Your task to perform on an android device: I want to make a Vimeo playlist called Yoga and add the most recent exercise video from the gallery.
Image 0: 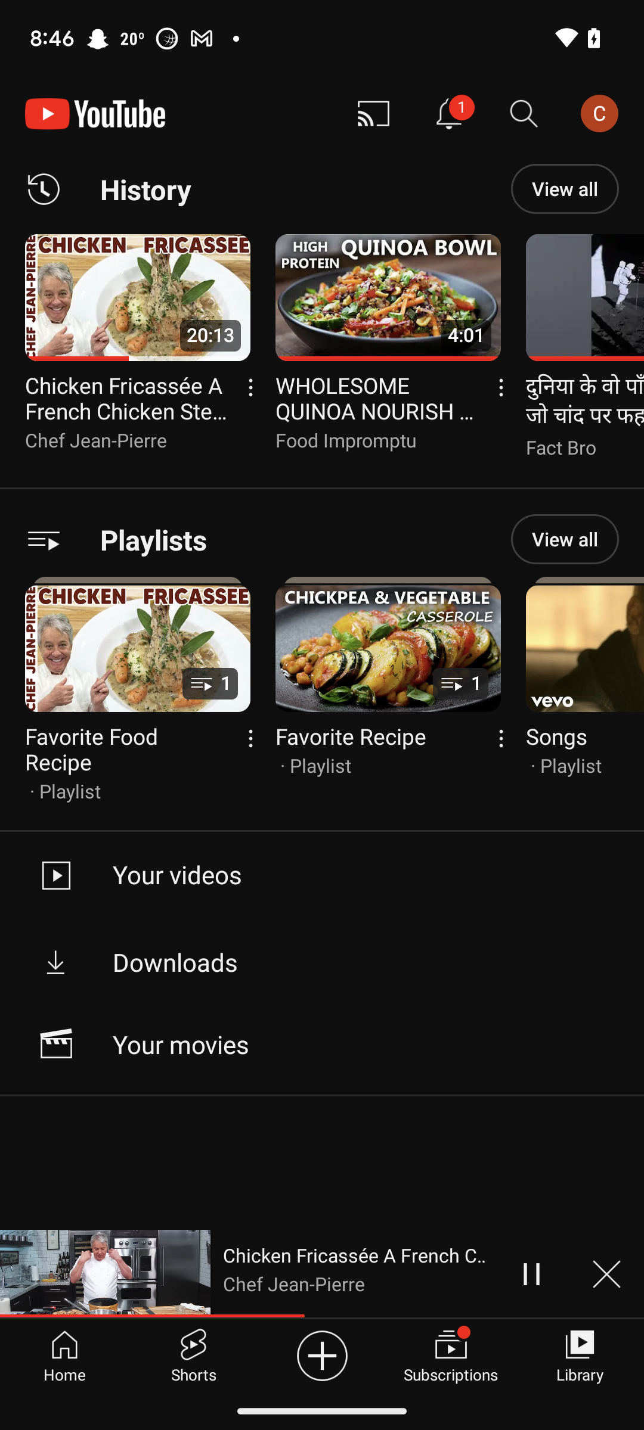
Open the Vimeo app
Step 0: open app "Vimeo"
Image 1: 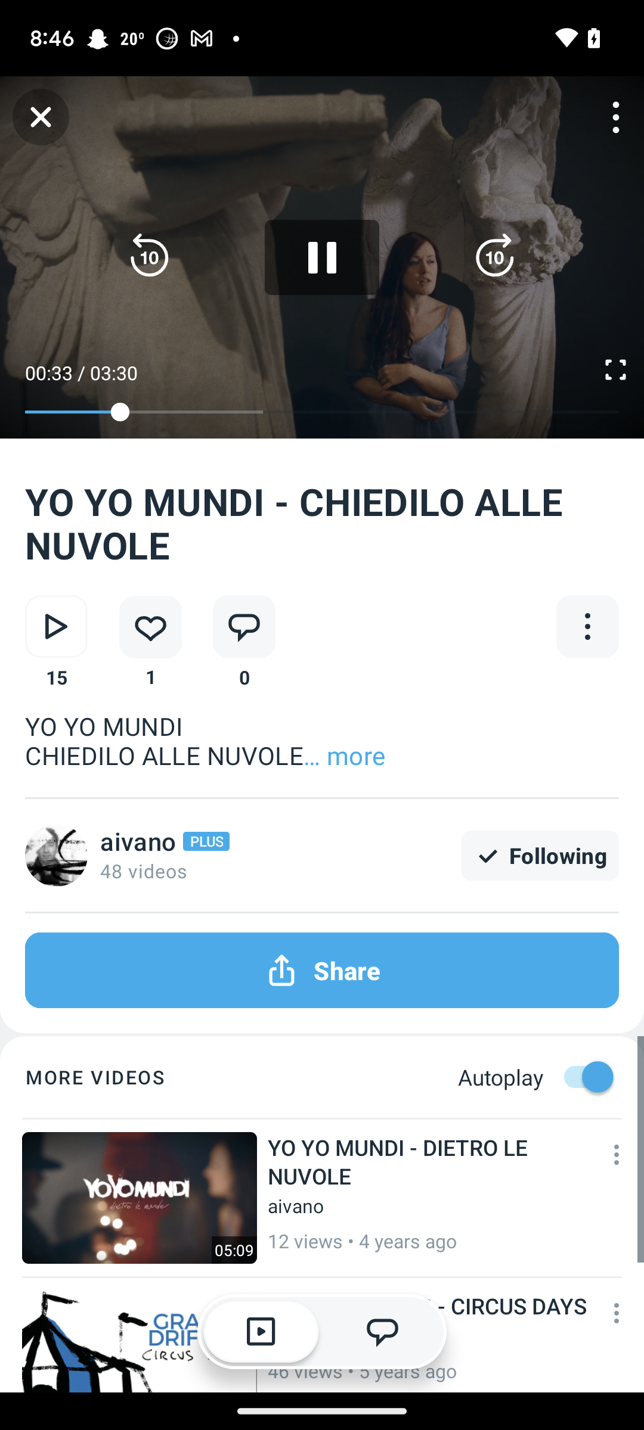
Go back to the previous screen
Step 1: press back button
Image 2: 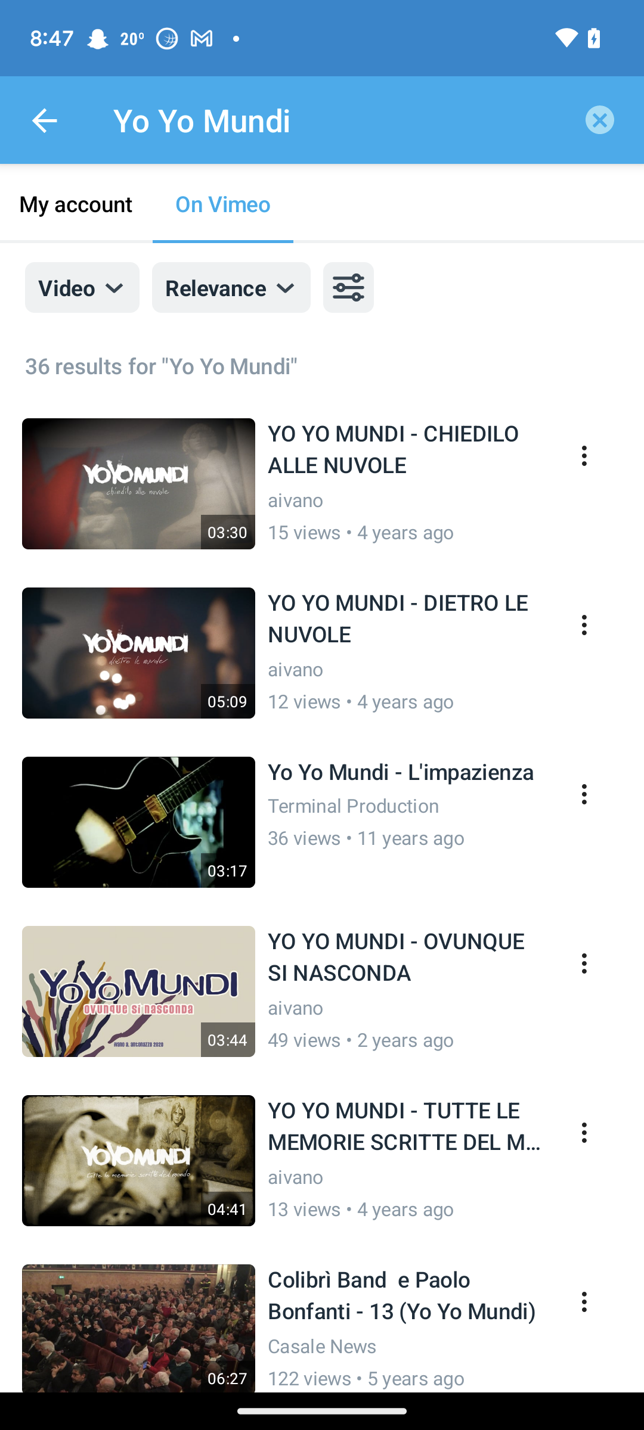
Go back to the previous screen
Step 2: press back button
Image 4: 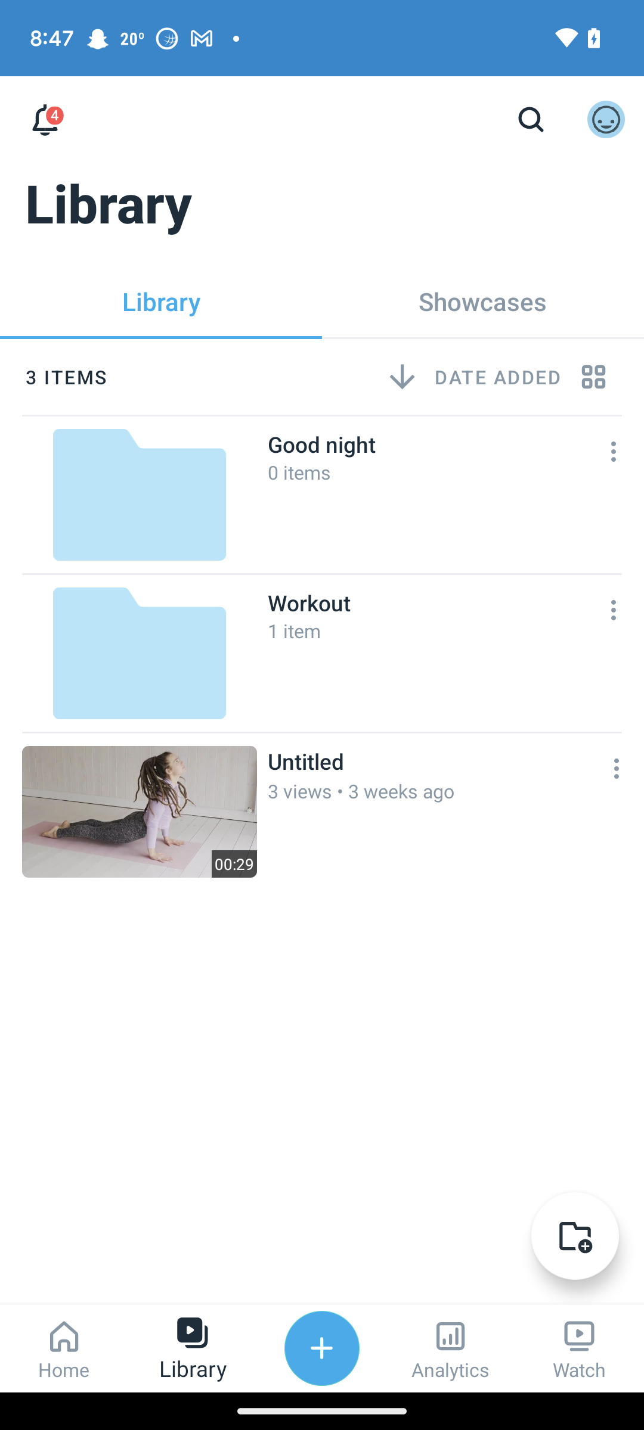
Click on the folder icon at the bottom right of the screen
Step 4: click (575, 1236)
Image 5: 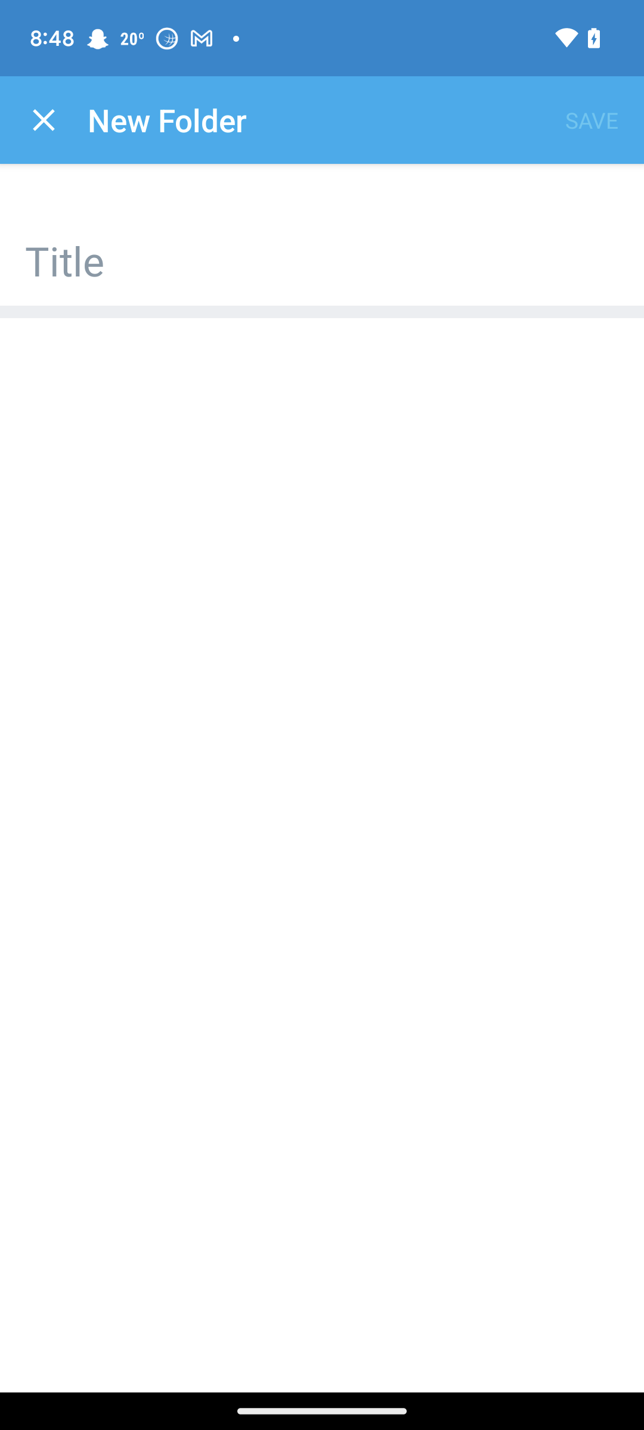
Click on the title text box
Step 5: click (322, 247)
Image 6: 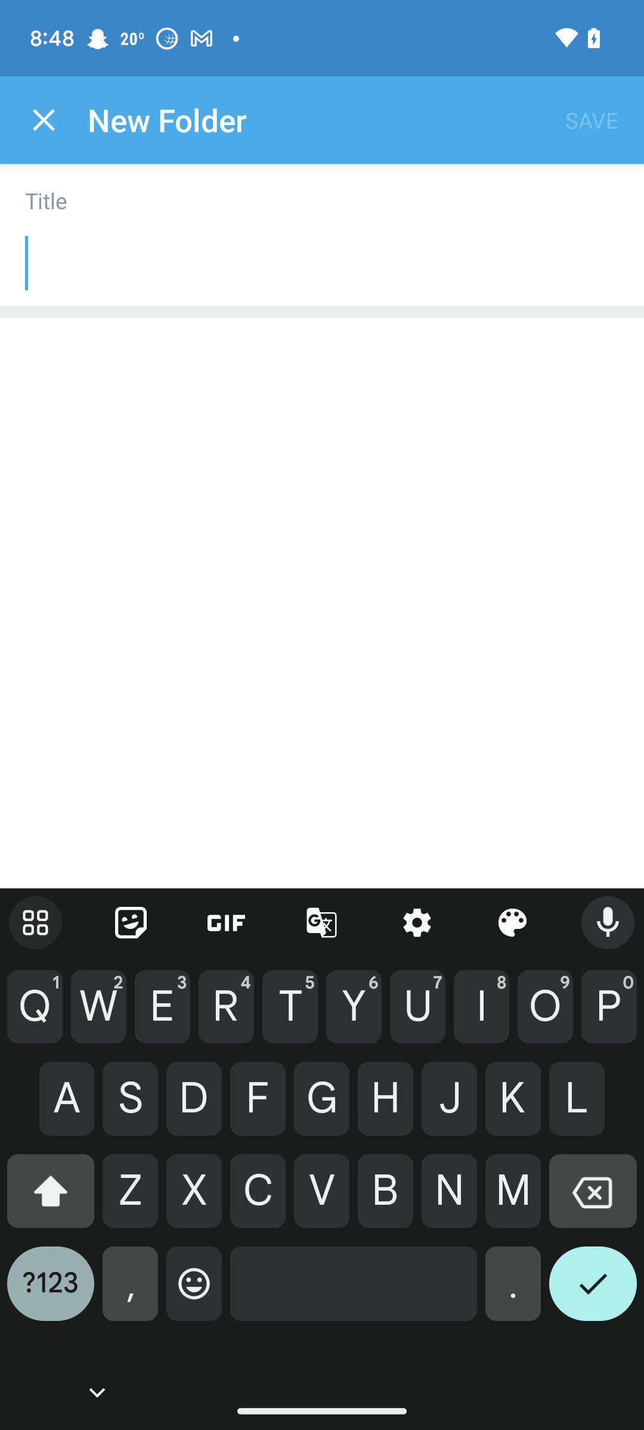
Enter the text "Yoga"
Step 6: type "Yoga"
Image 7: 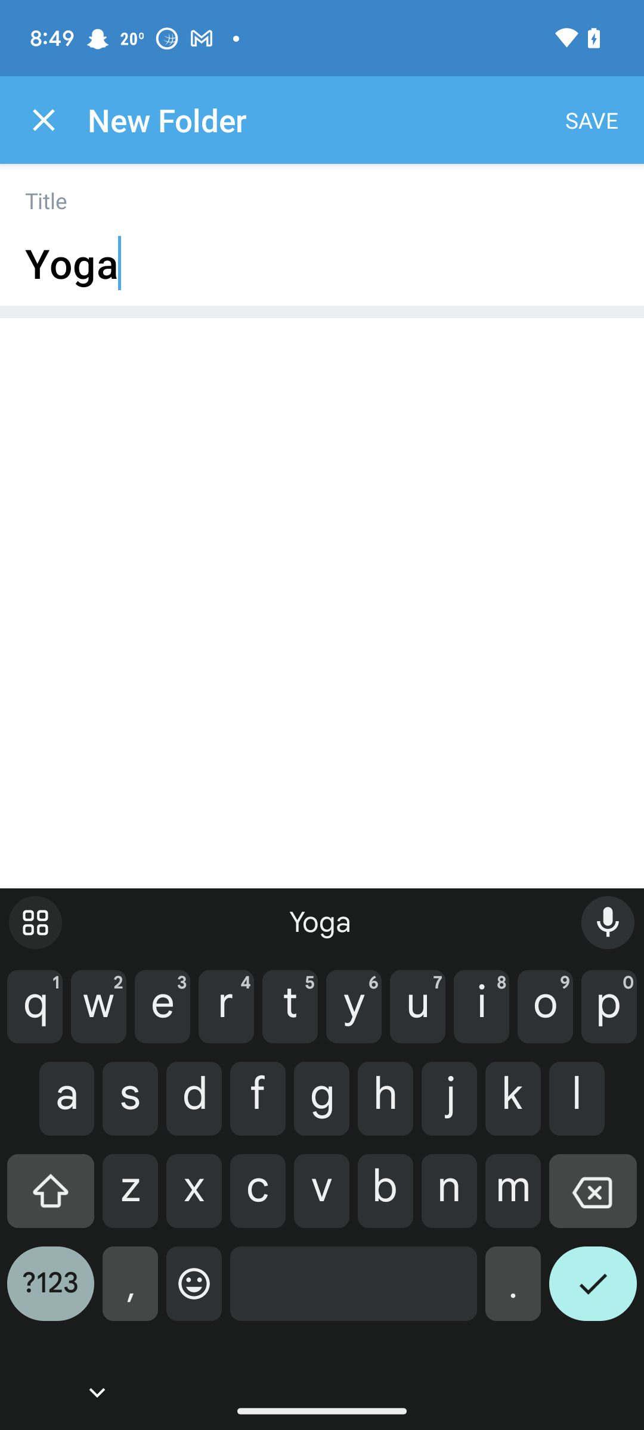
Click on the save button at the top right corner of the screen
Step 7: click (592, 120)
Image 8: 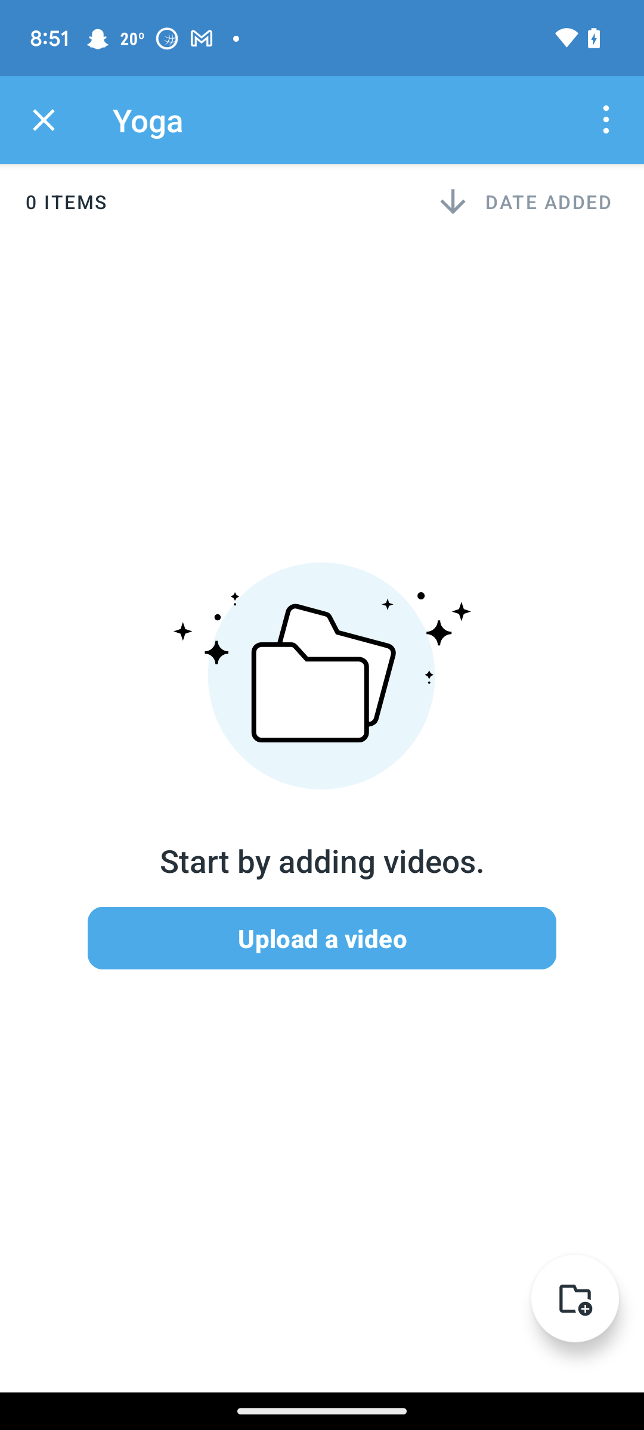
Click on the upload a video button
Step 8: click (321, 938)
Image 10: 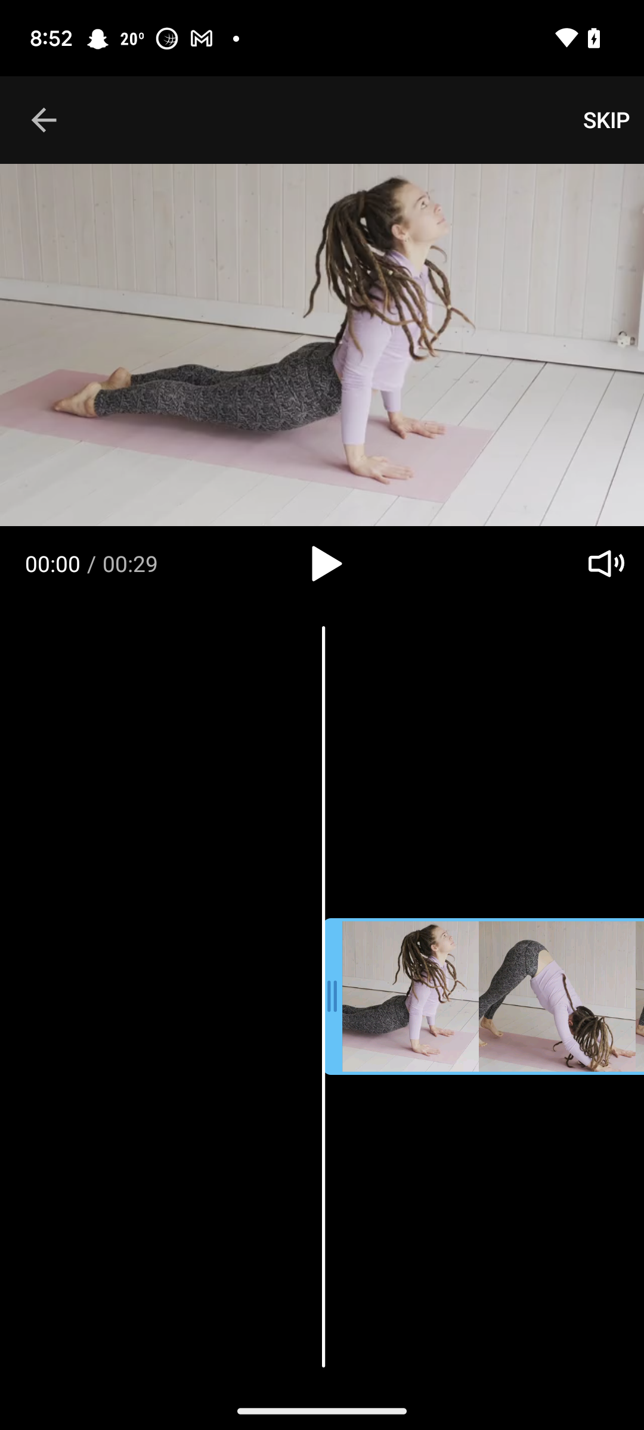
Click on the skip button at the top right corner of the screen
Step 10: click (606, 120)
Image 11: 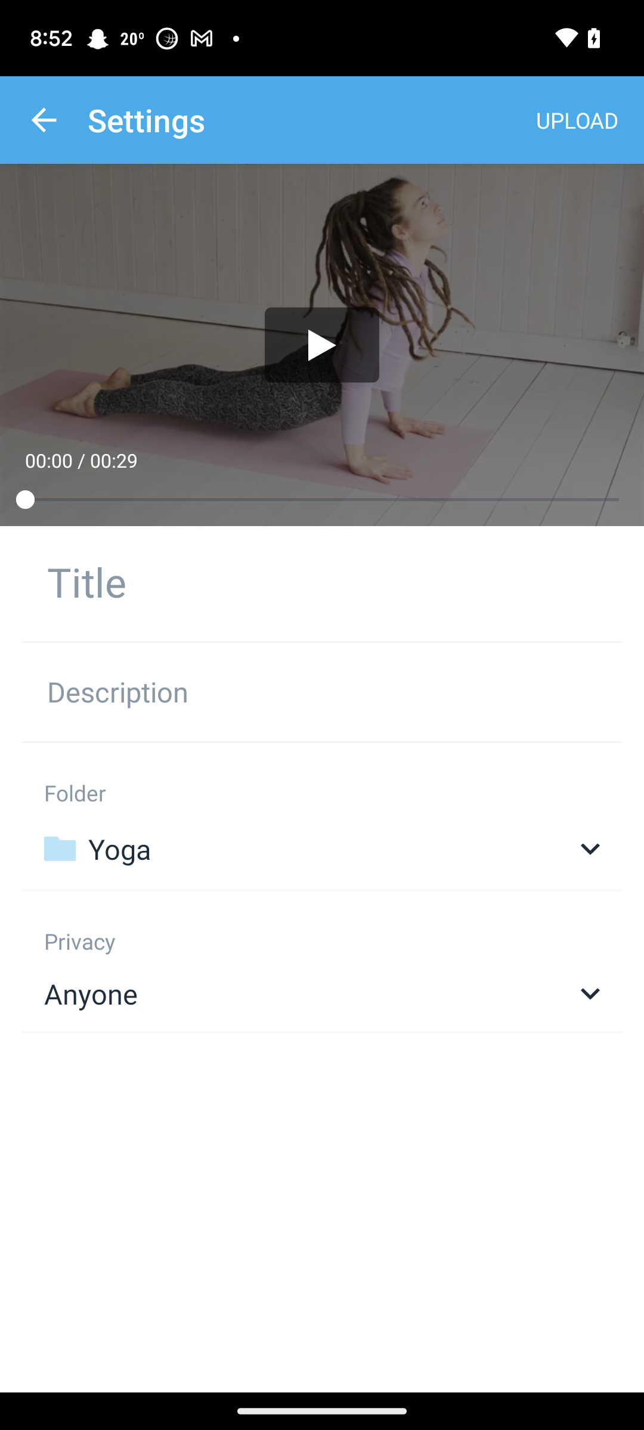
Click on the upload button at the top right of the screen
Step 11: click (577, 120)
Image 12: 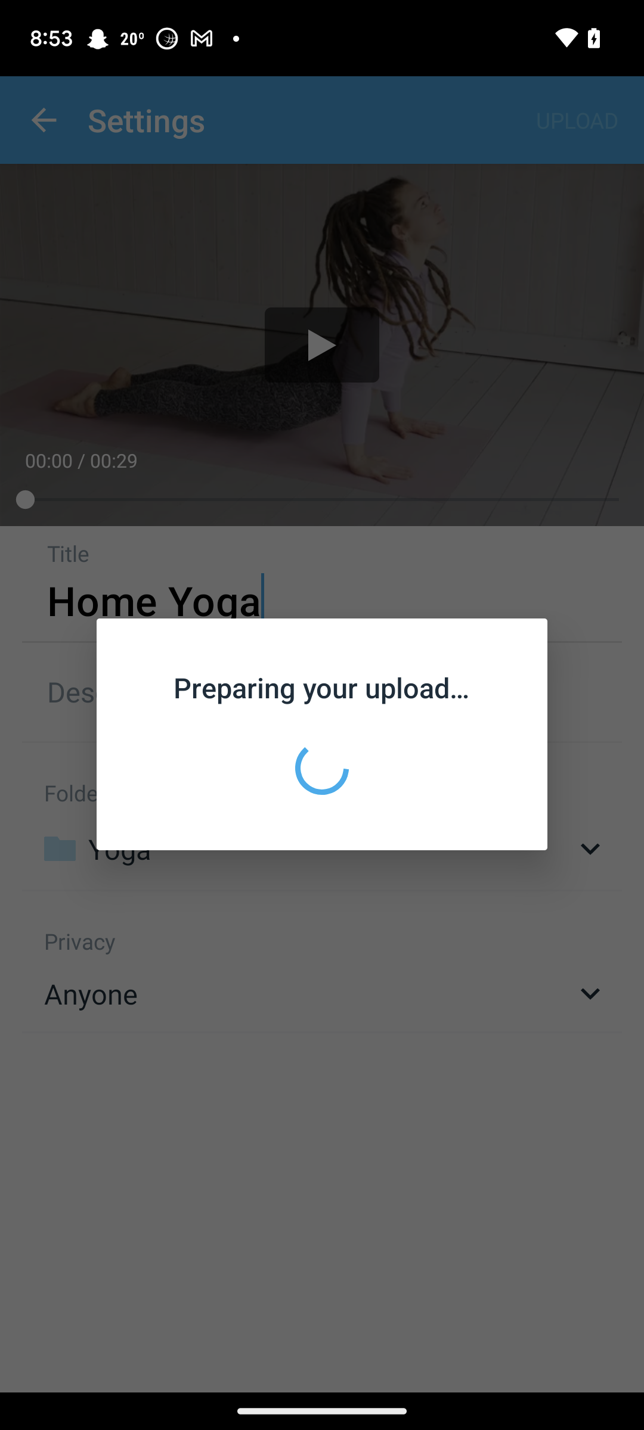
Click on the upload button at the top right of the screen
Step 12: wait
Image 13: 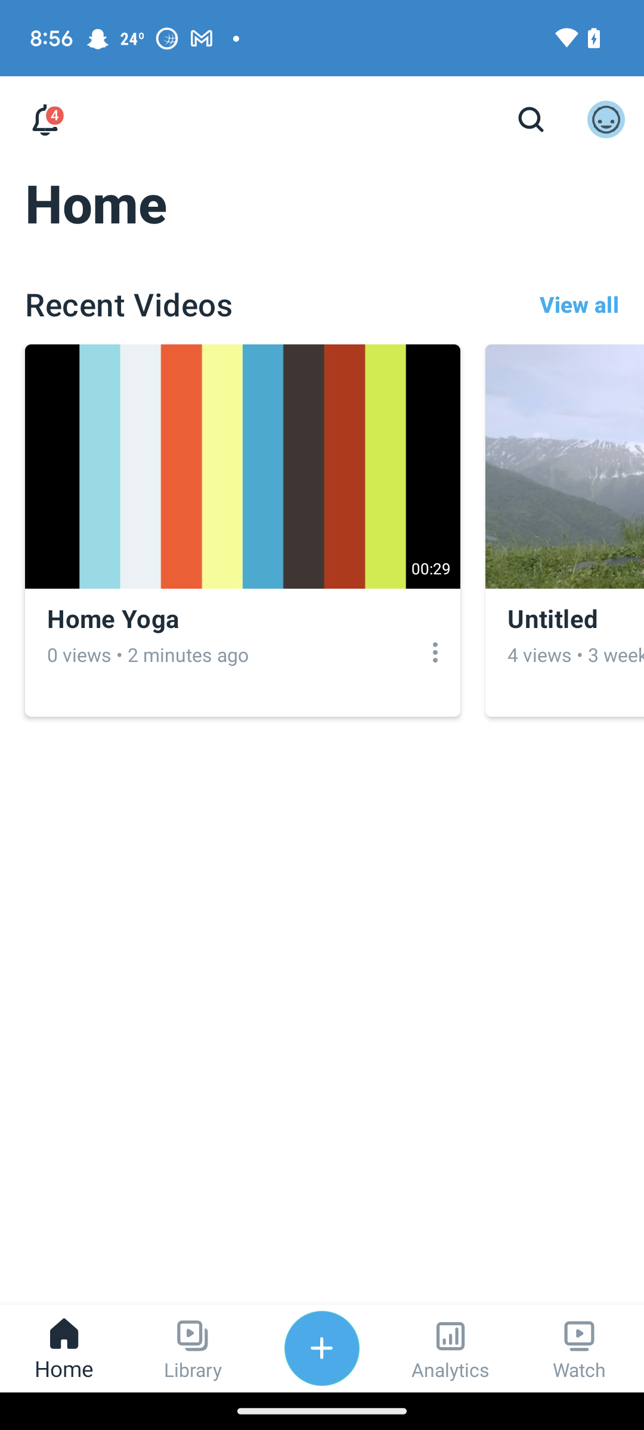
Click on the library tab at the bottom of the screen
Step 13: click (193, 1348)